Your task to perform on an android device: Go to the settings and Turn on the calendar sync for holidays in India.
Image 0: 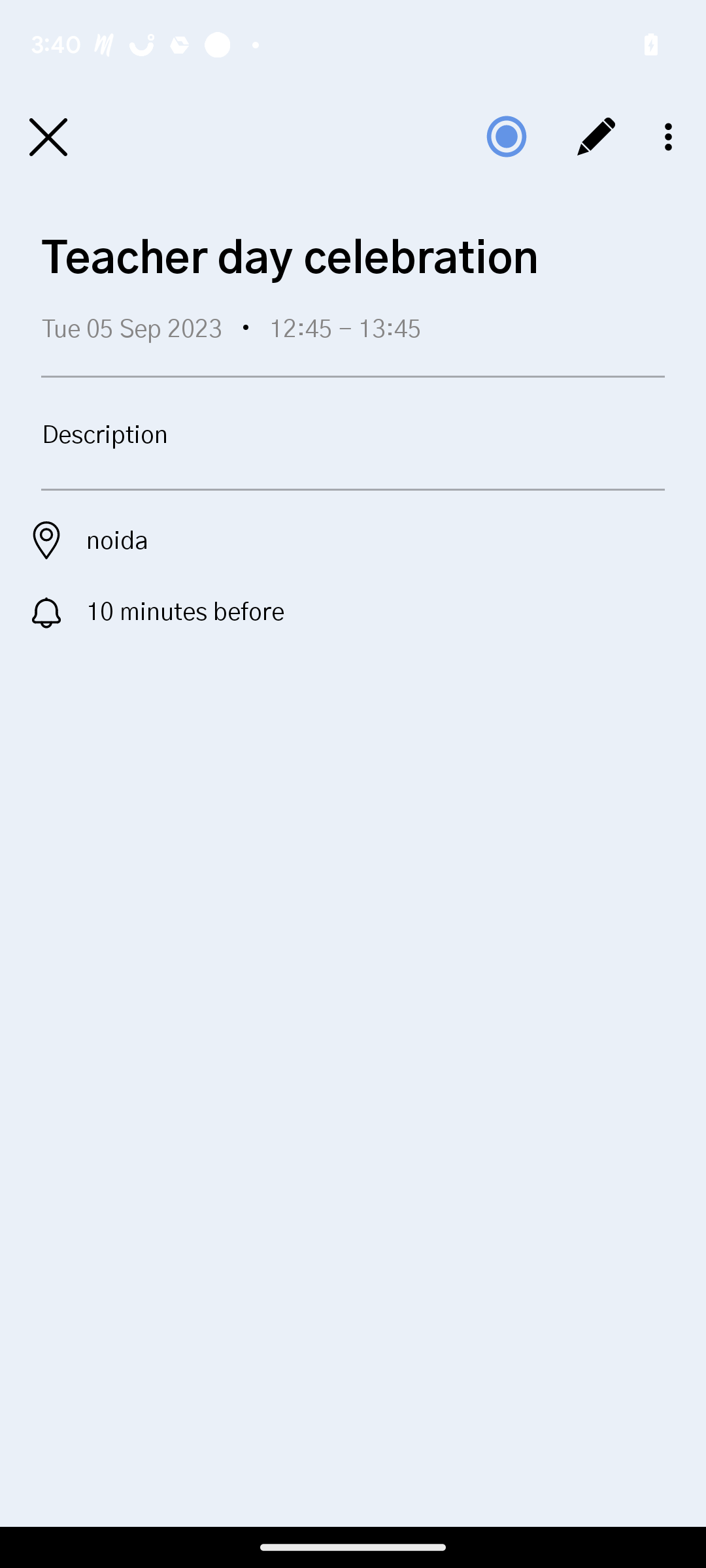
go back
Step 0: press back button
Image 1: 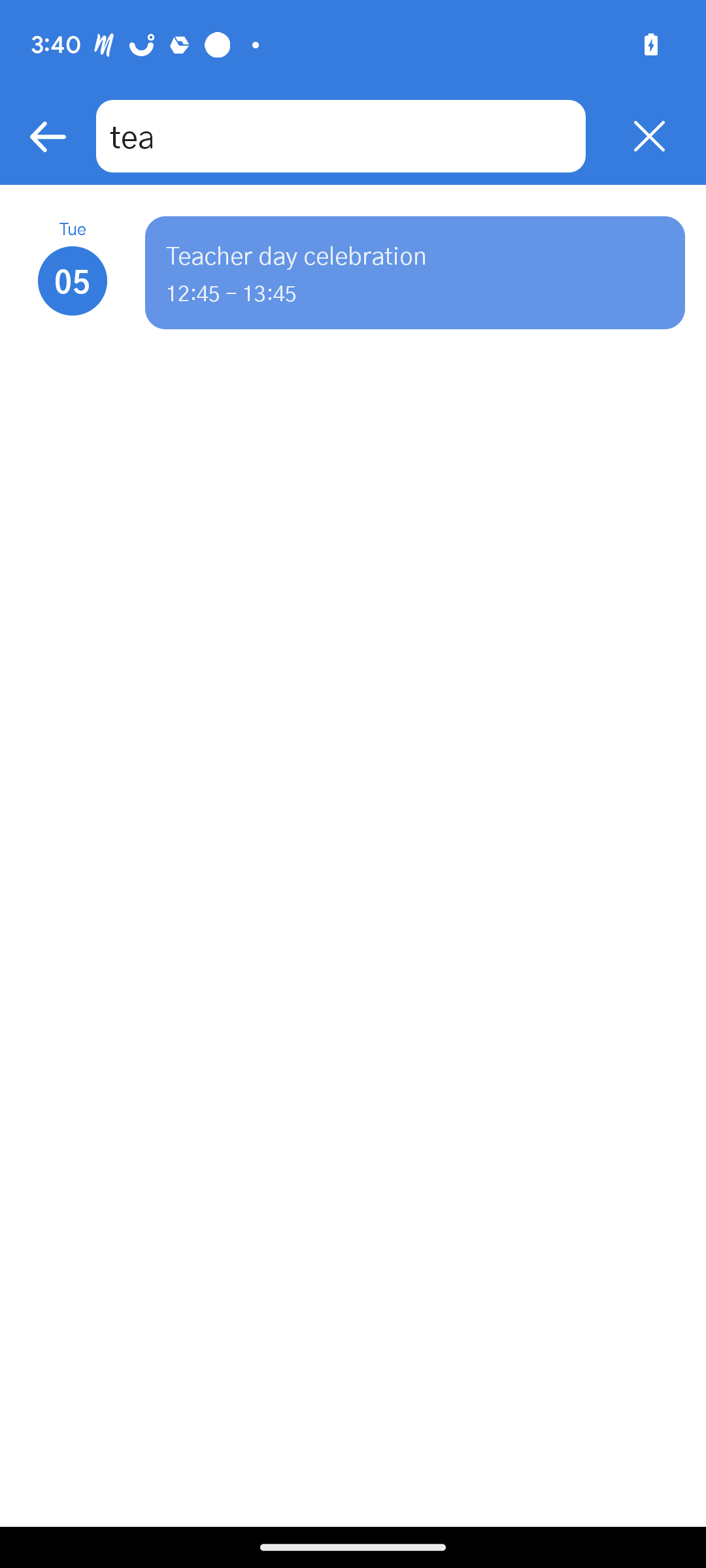
go back
Step 1: press back button
Image 2: 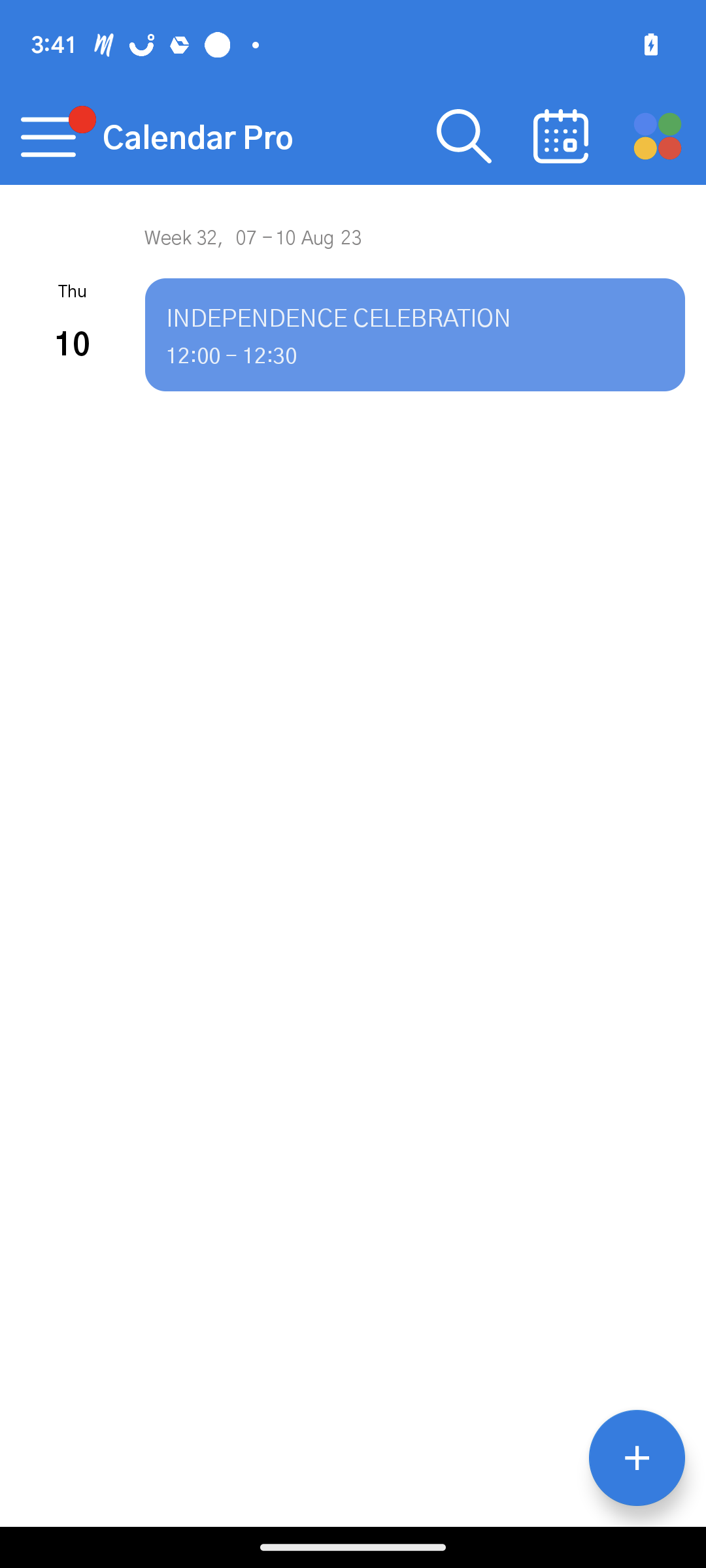
Click on the three lines at the top left.
Step 2: click (47, 136)
Image 3: 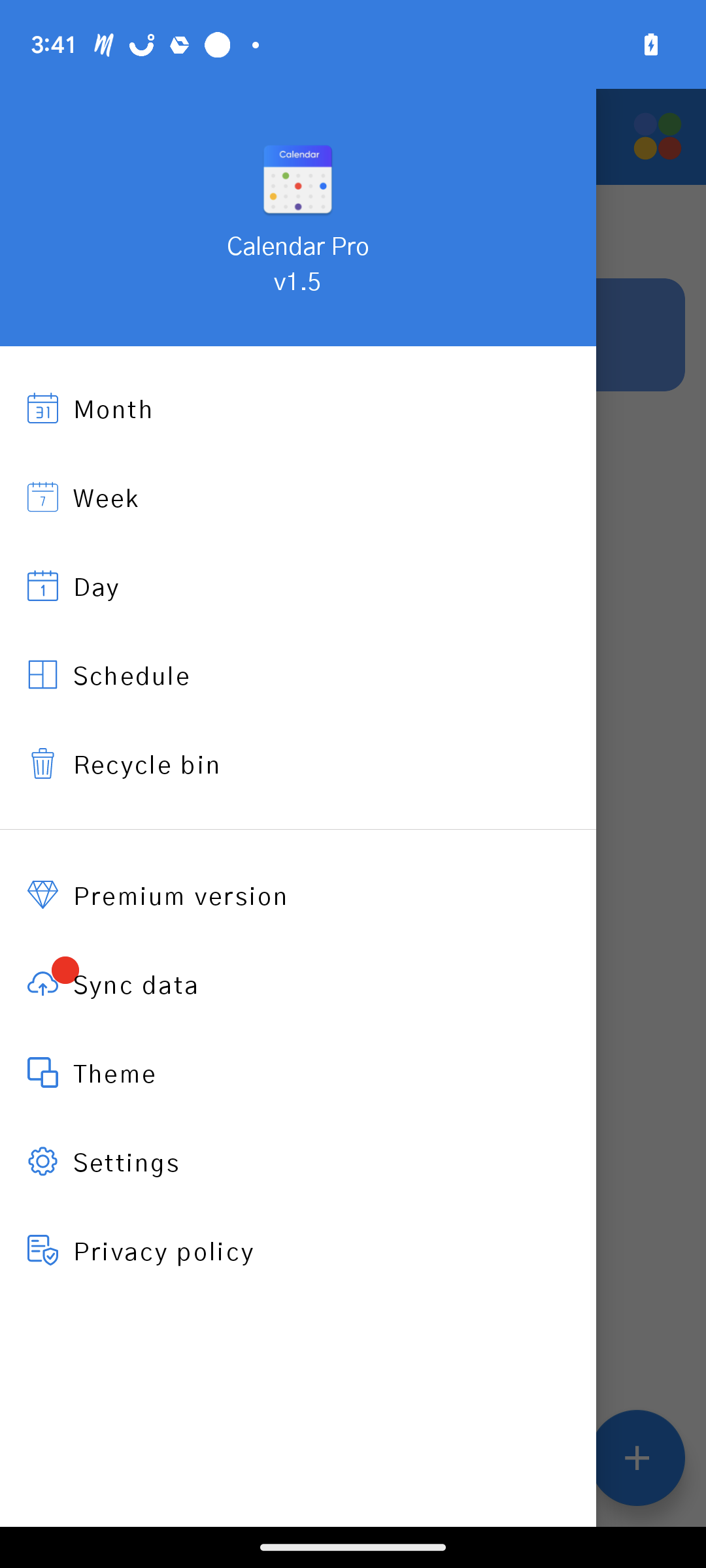
Click on the second-last option, Settings.
Step 3: click (298, 1162)
Image 4: 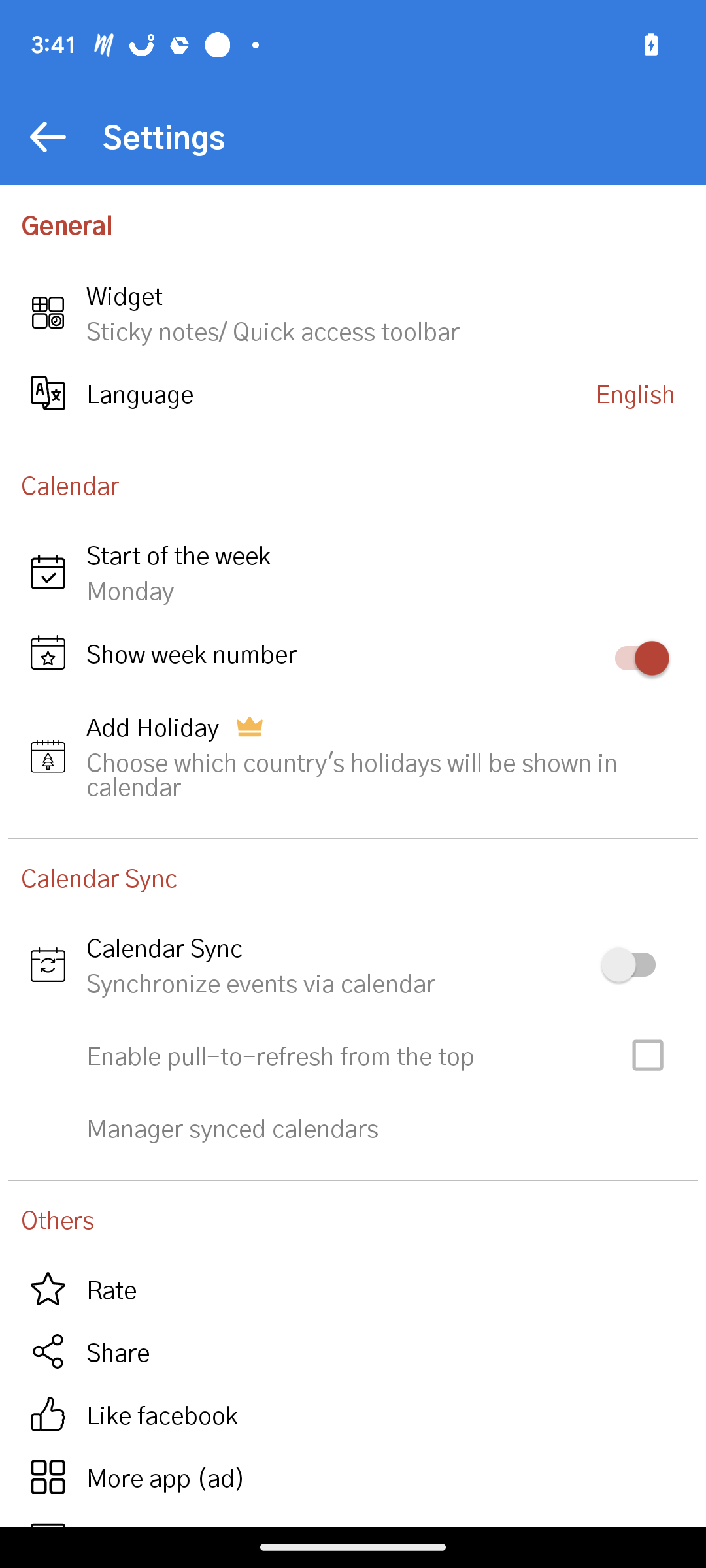
Click on the toggled button for calendar sync.
Step 4: click (635, 964)
Image 5: 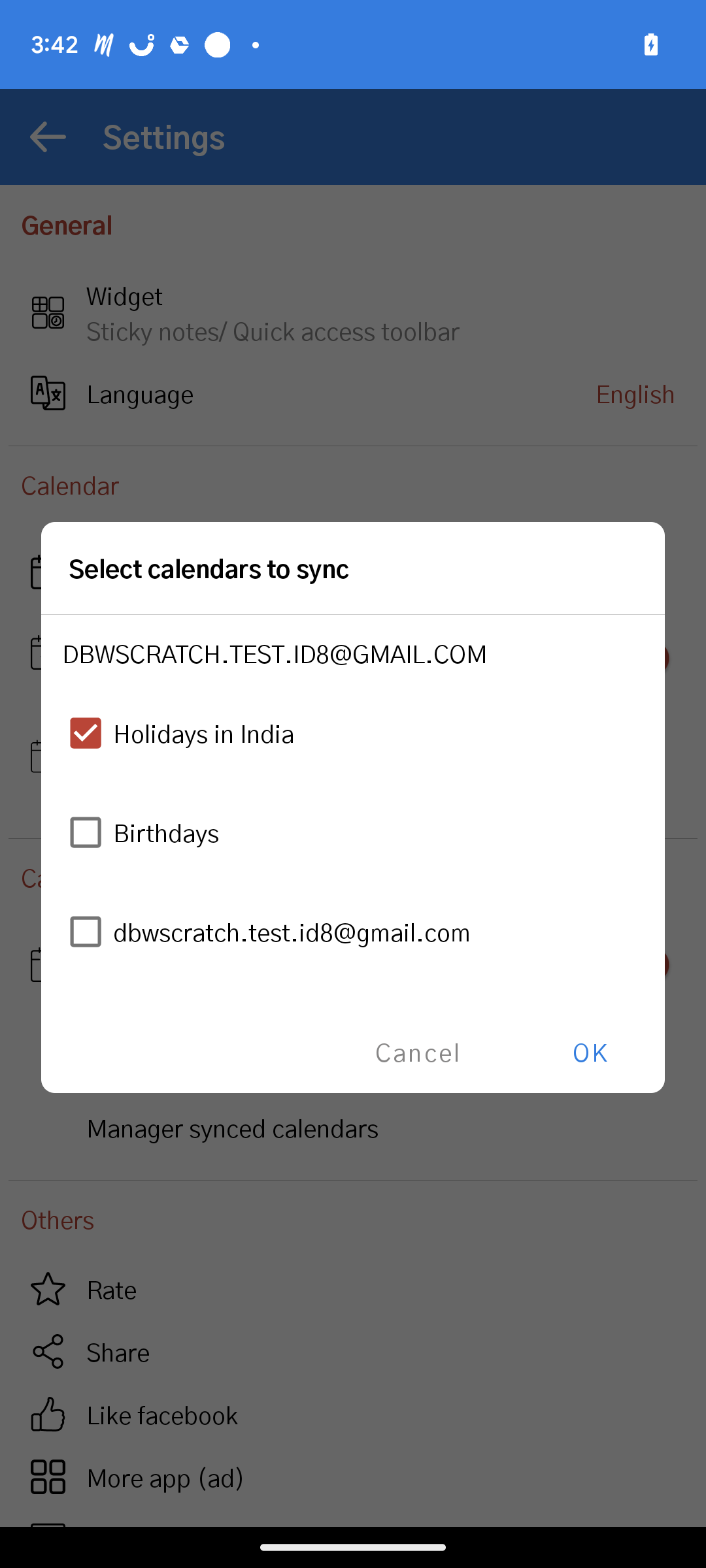
click on ok on the right side.
Step 5: click (589, 1052)